Your task to perform on an android device: How I can mark star on the first mail of the natalie larson on the gmail app?
Image 0: 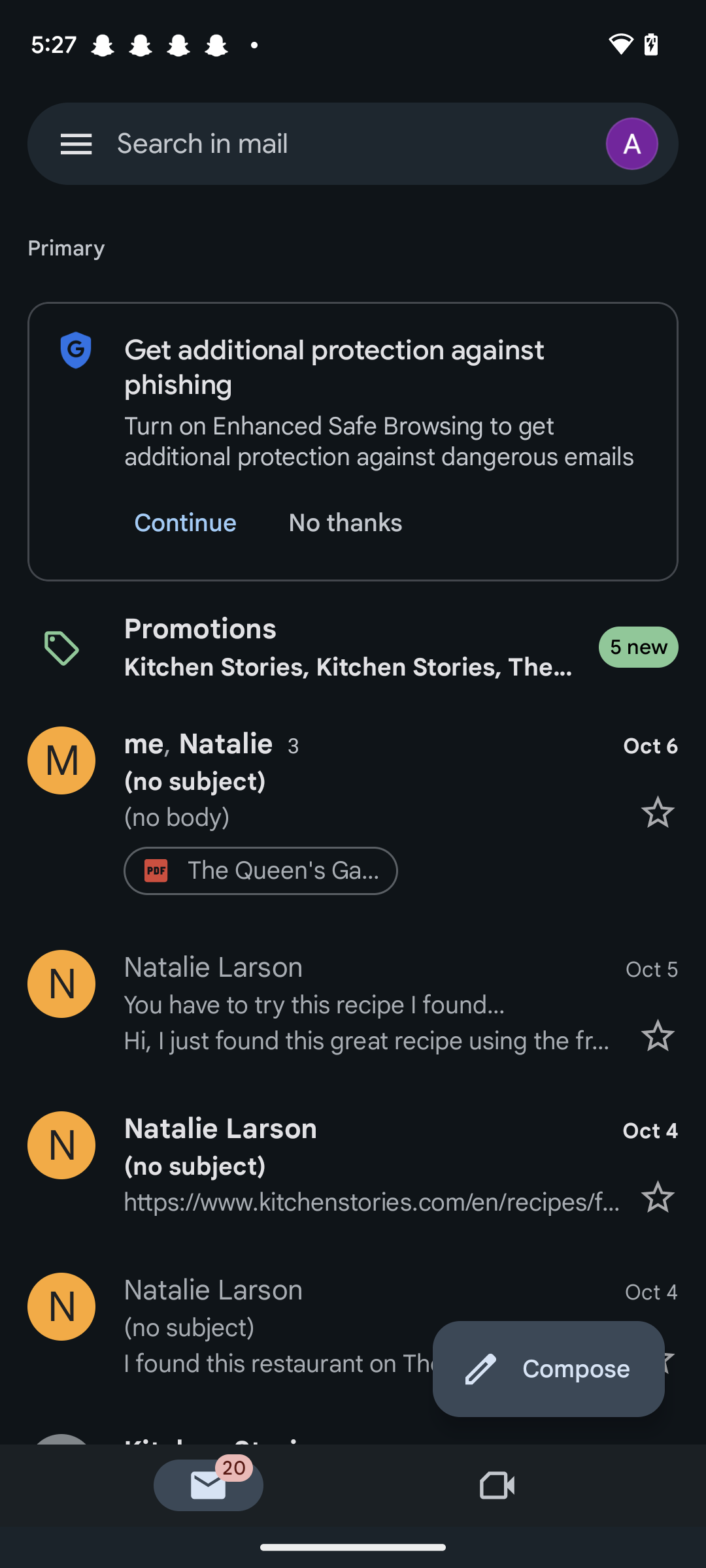
Click on the star icon on the right side of the first mail of the natalie larson.
Step 0: click (353, 810)